Your task to perform on an android device: On the Chat app, show me the details of the message “Hello Richard” sent by me to Richard.
Image 0: 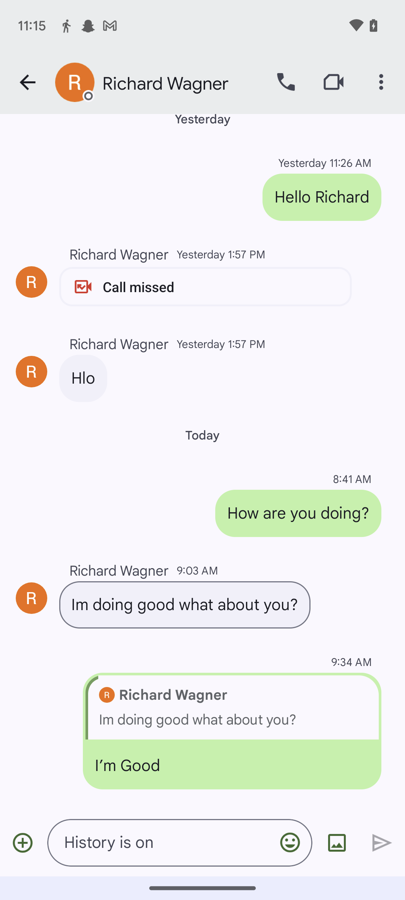
Click on the three dot menu at the top-right of the screen.
Step 0: click (381, 82)
Image 1: 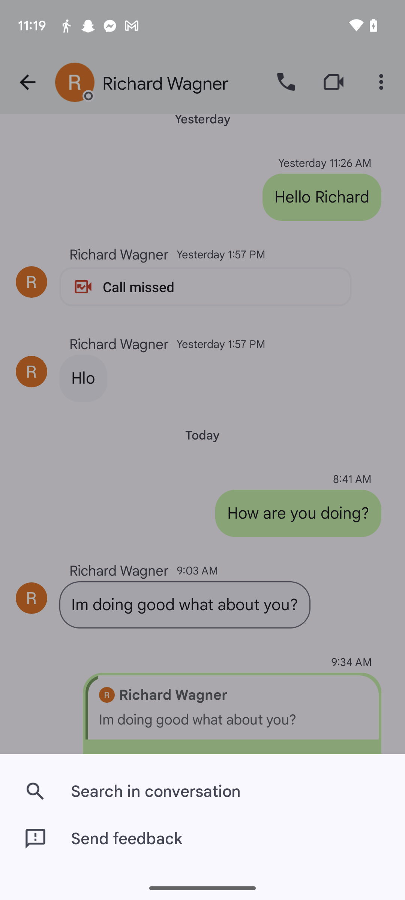
Click on the Search in Conversation tab.
Step 1: click (156, 791)
Image 3: 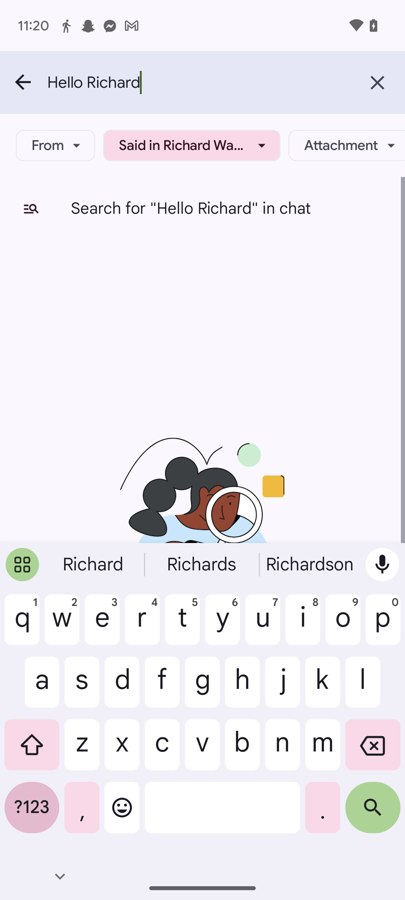
Type in Hello Richard.
Step 3: wait